Your task to perform on an android device: I would like to shop for Low top shoe height type shoes on the Nike app by using the Shoe Height style filter. 
Image 1: 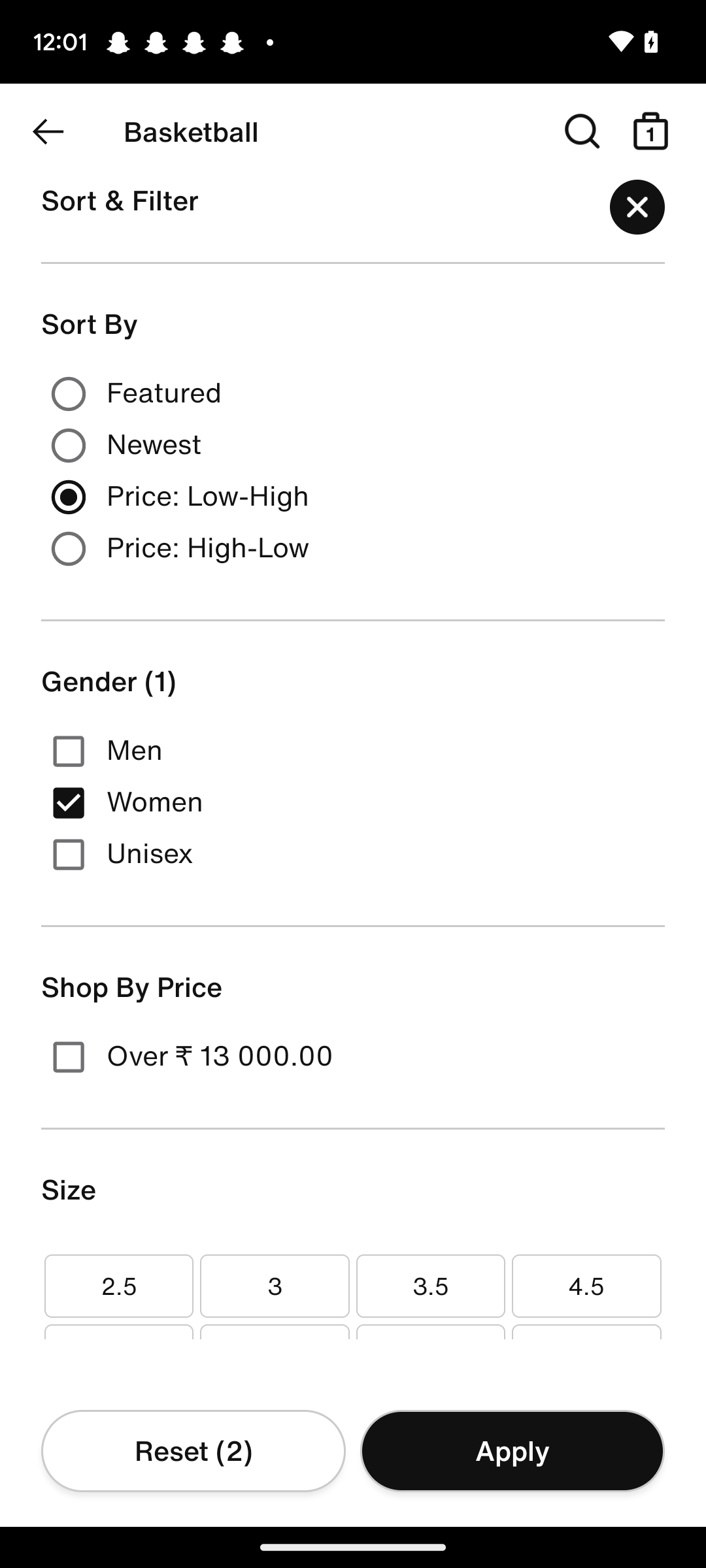
Swipe up to look for style category 
Step 1: scroll down
Image 2: 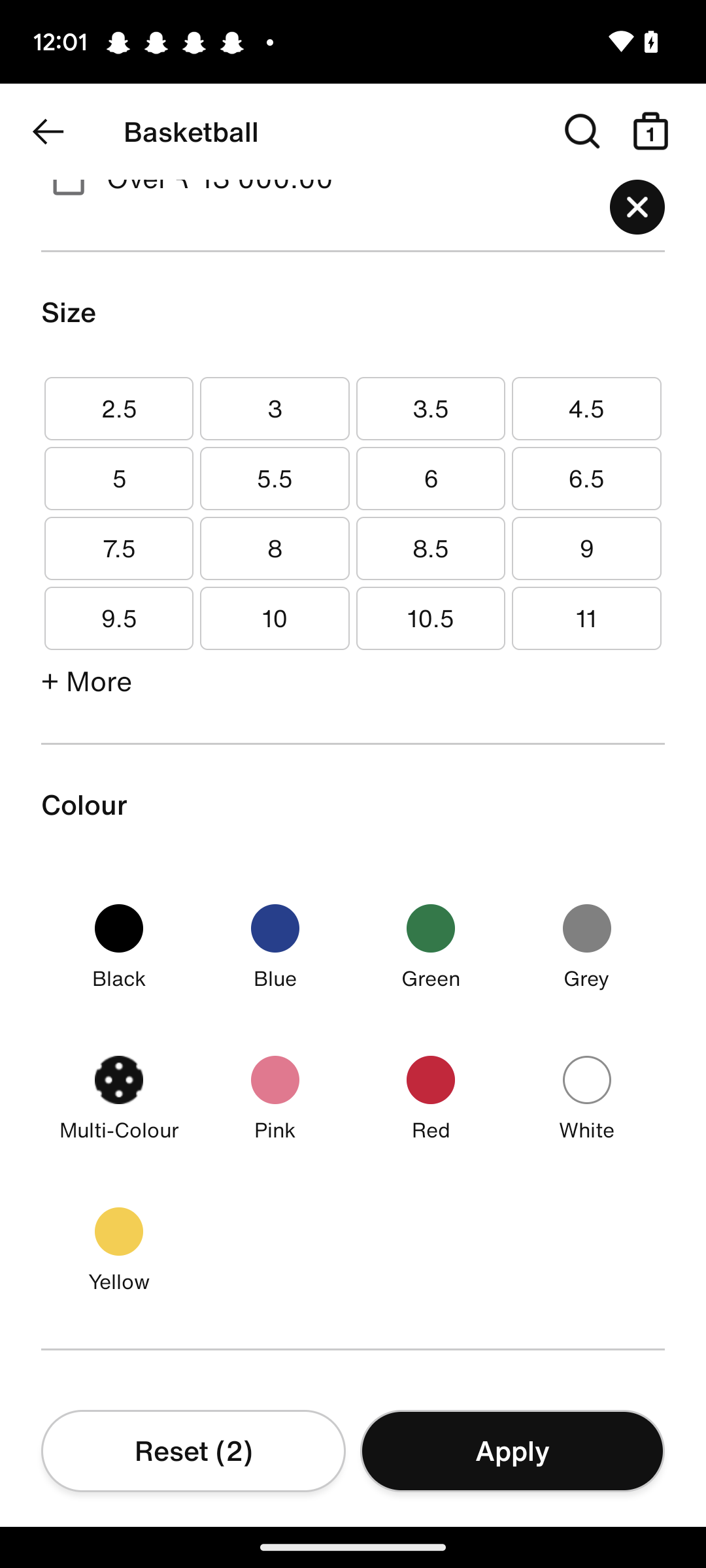
Swipe up to look for style category 
Step 2: scroll down
Image 3: 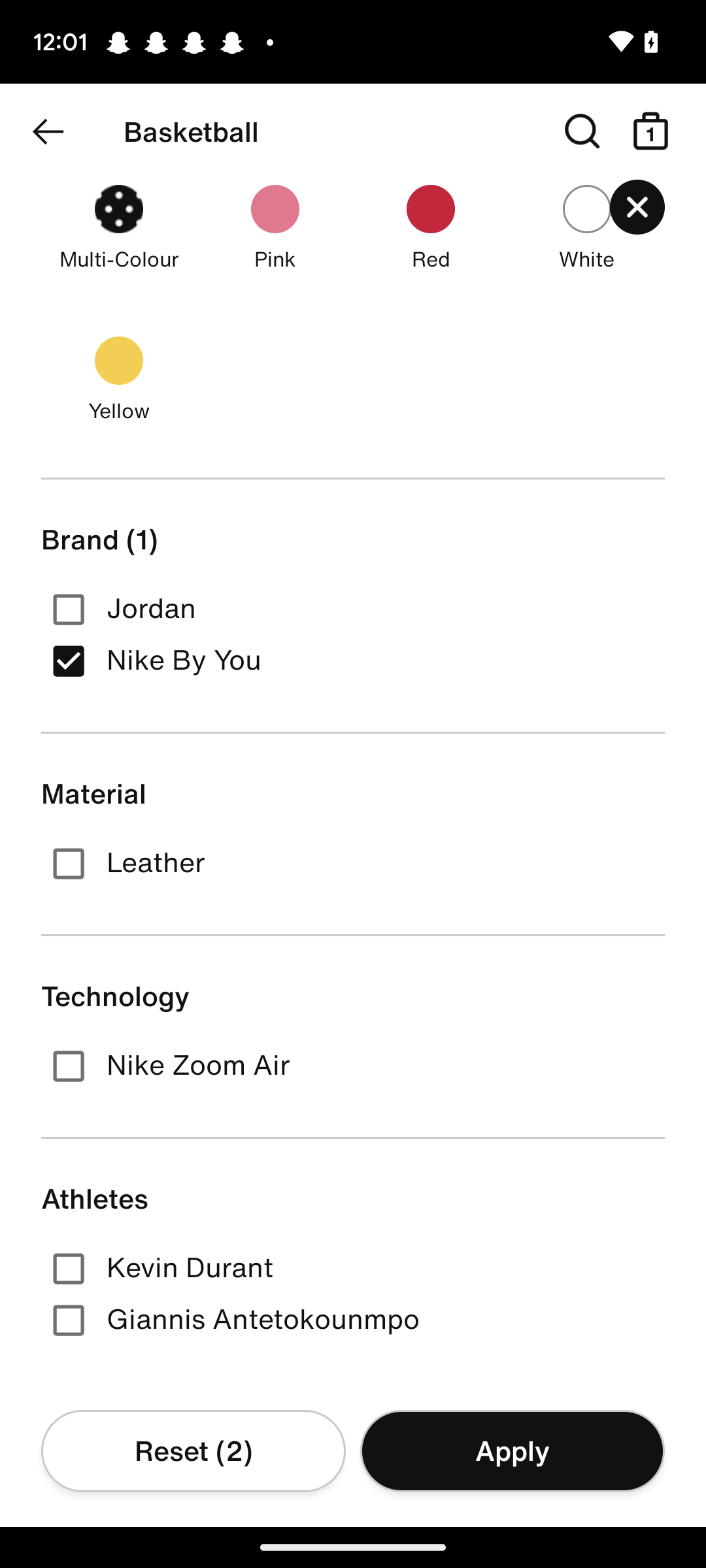
Swipe up to look for style category 
Step 3: scroll down
Image 4: 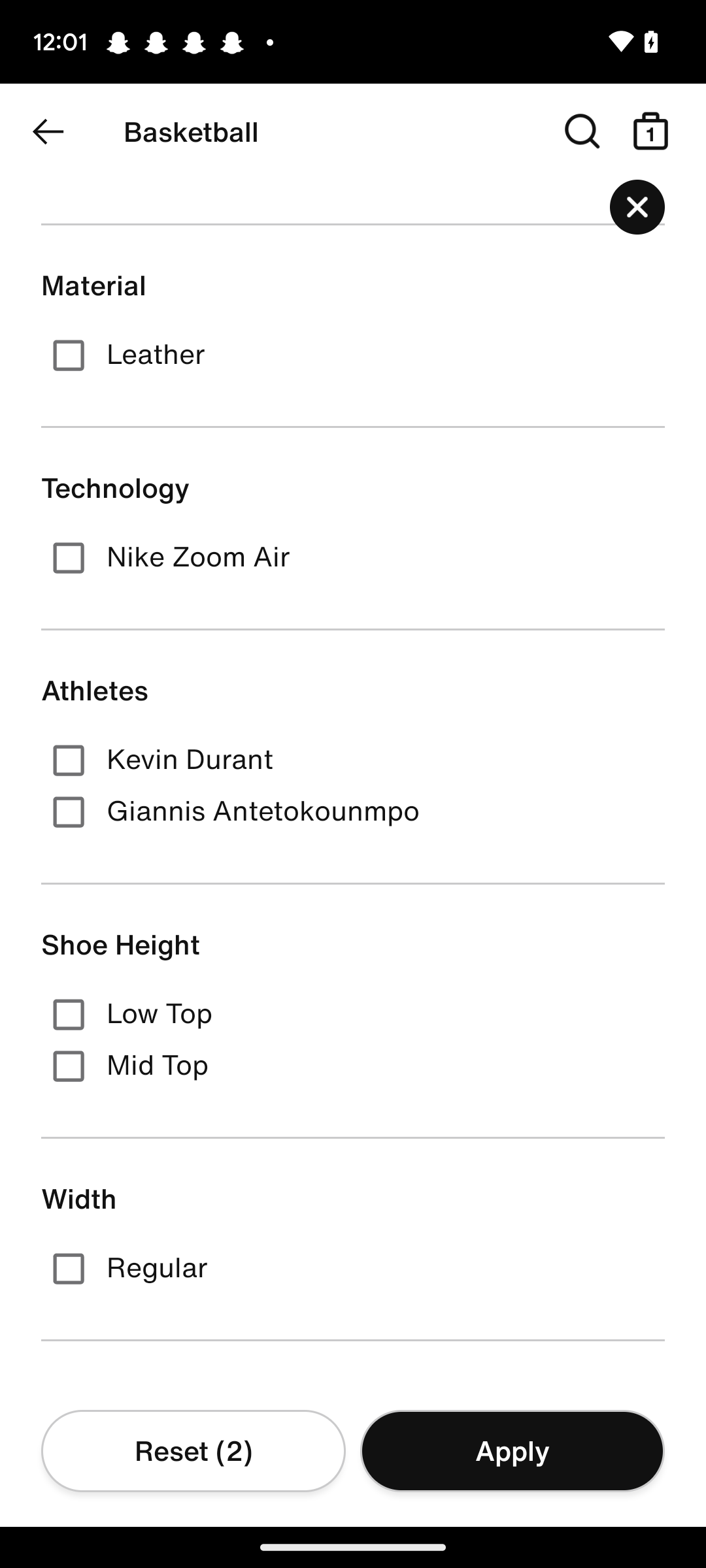
Select the low top 
Step 4: click (353, 1017)
Image 5: 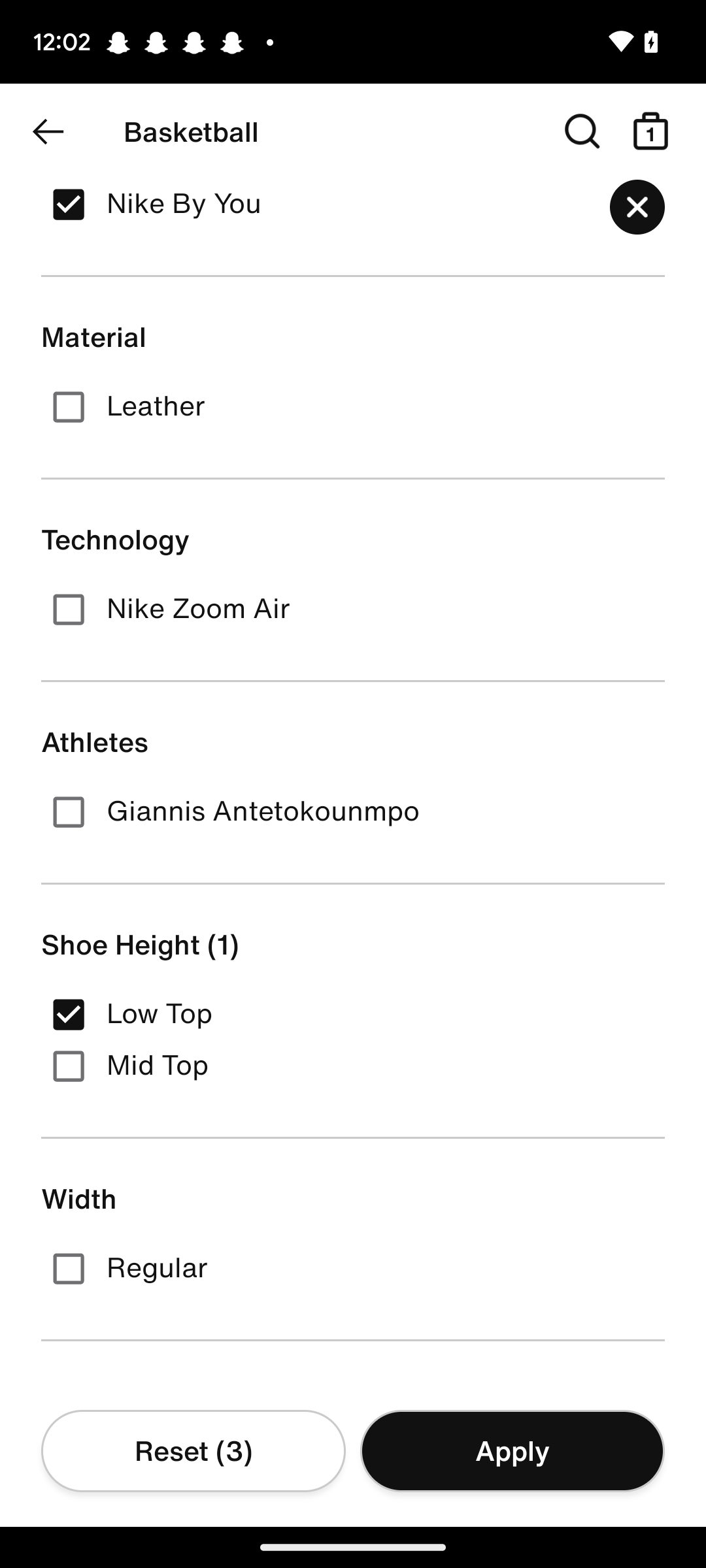
Click on the apply button
Step 5: click (512, 1450)